Your task to perform on an android device: I want to try meditarrenean cuisine with my friend, therefore I am going to search for  Meditarrenean restaurants in the Opentable app.
Image 0: 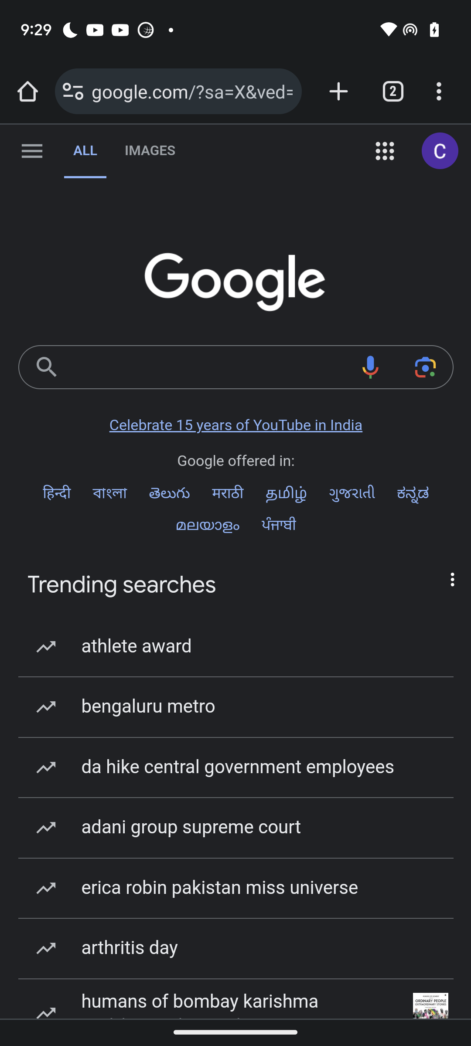
Open opentable app
Step 0: open app "OpenTable"
Image 1: 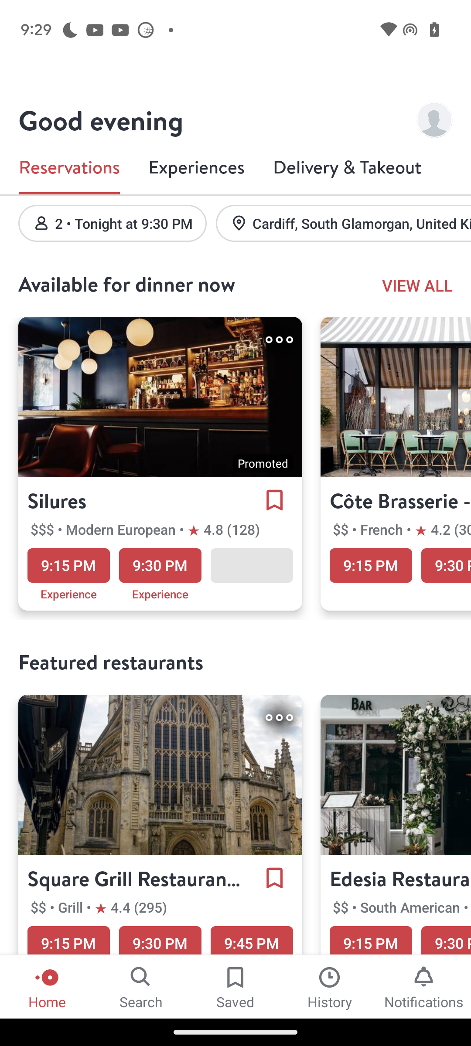
Click on the search option
Step 1: click (141, 986)
Image 2: 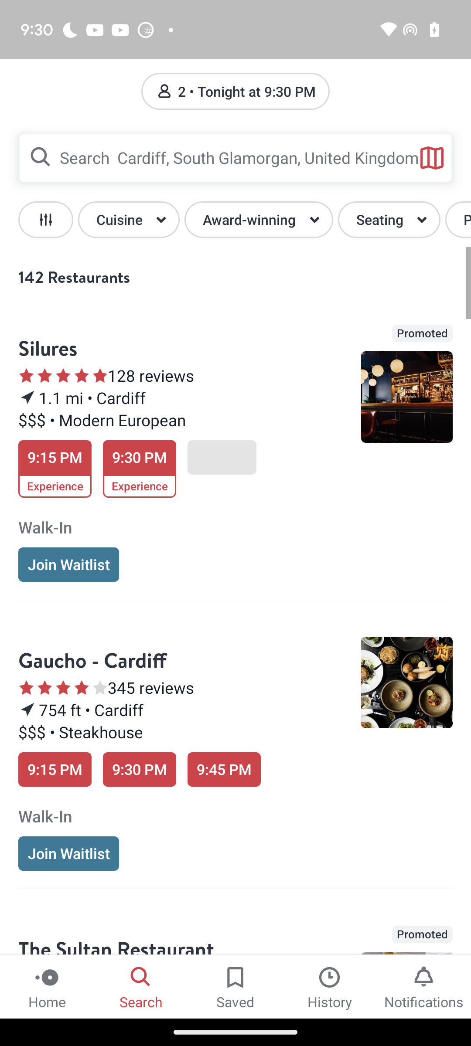
Click on the searchbar
Step 2: click (240, 157)
Image 3: 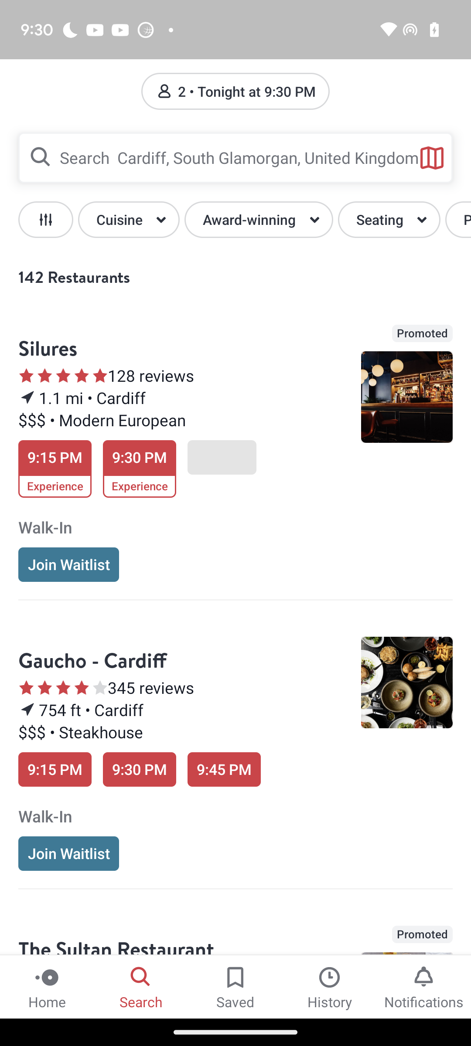
Click on the searchbar
Step 3: wait
Image 4: 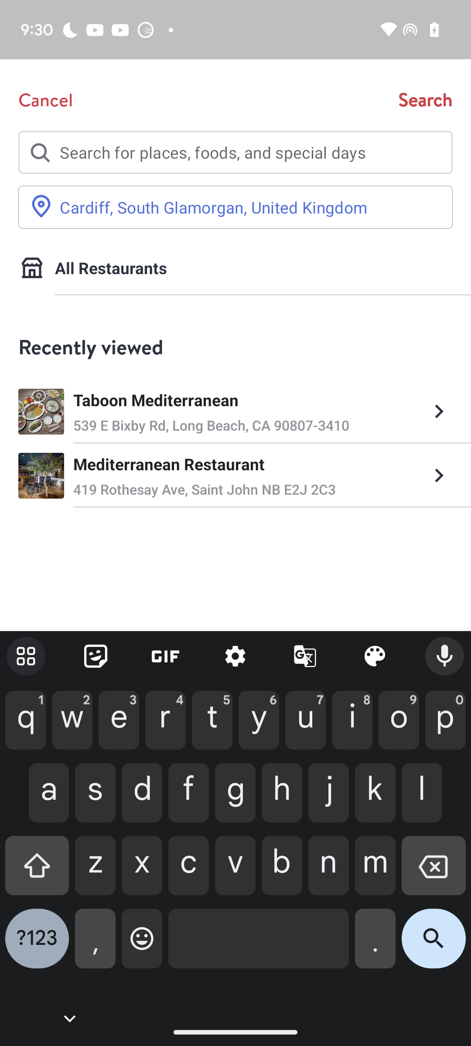
Click on the searchbar
Step 4: wait
Image 5: 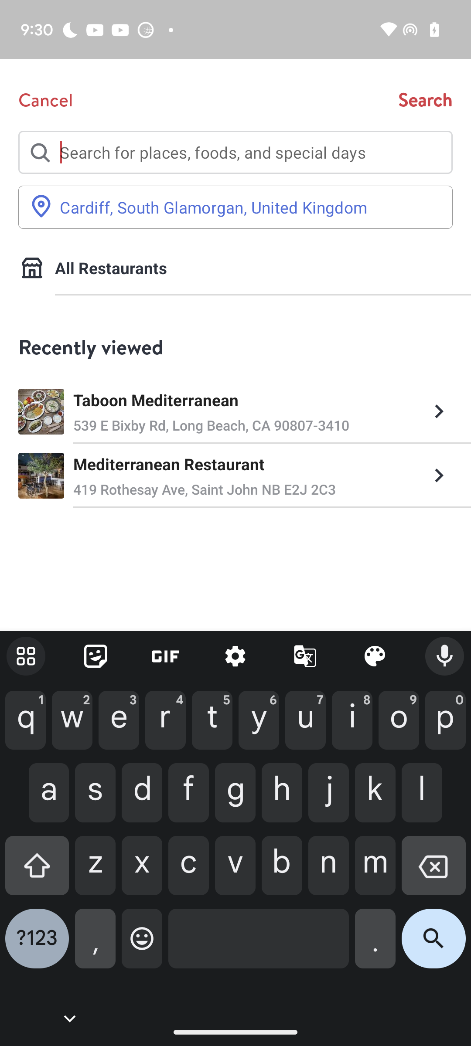
Enter meditarrenean restaurant
Step 5: type "Meditarrenean restaurant"
Image 6: 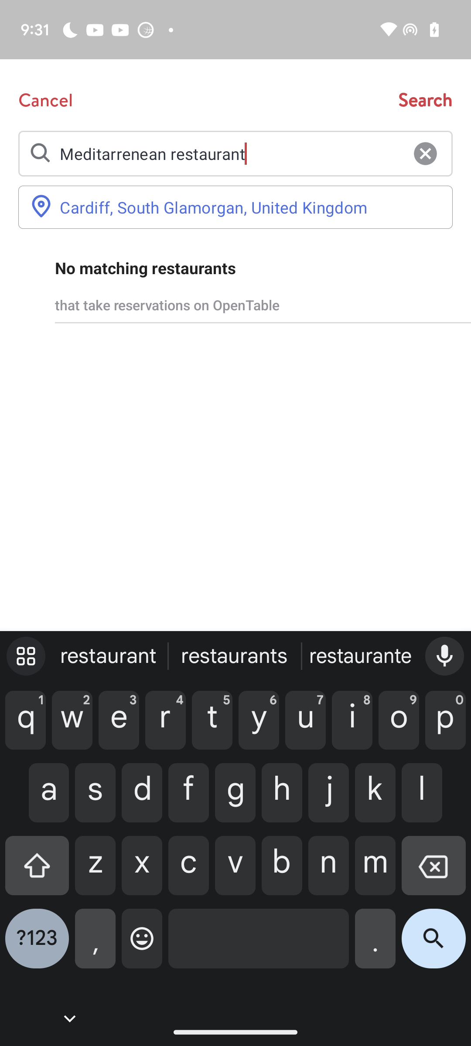
Click on the search icon on the keyboard
Step 6: click (433, 945)